Your task to perform on an android device: I'm weary of the antiquated Velcro fastening designs, so it's time to switch. Select the lace option for the shoe's fastening on the Tata CLiQ app.
Image 1: 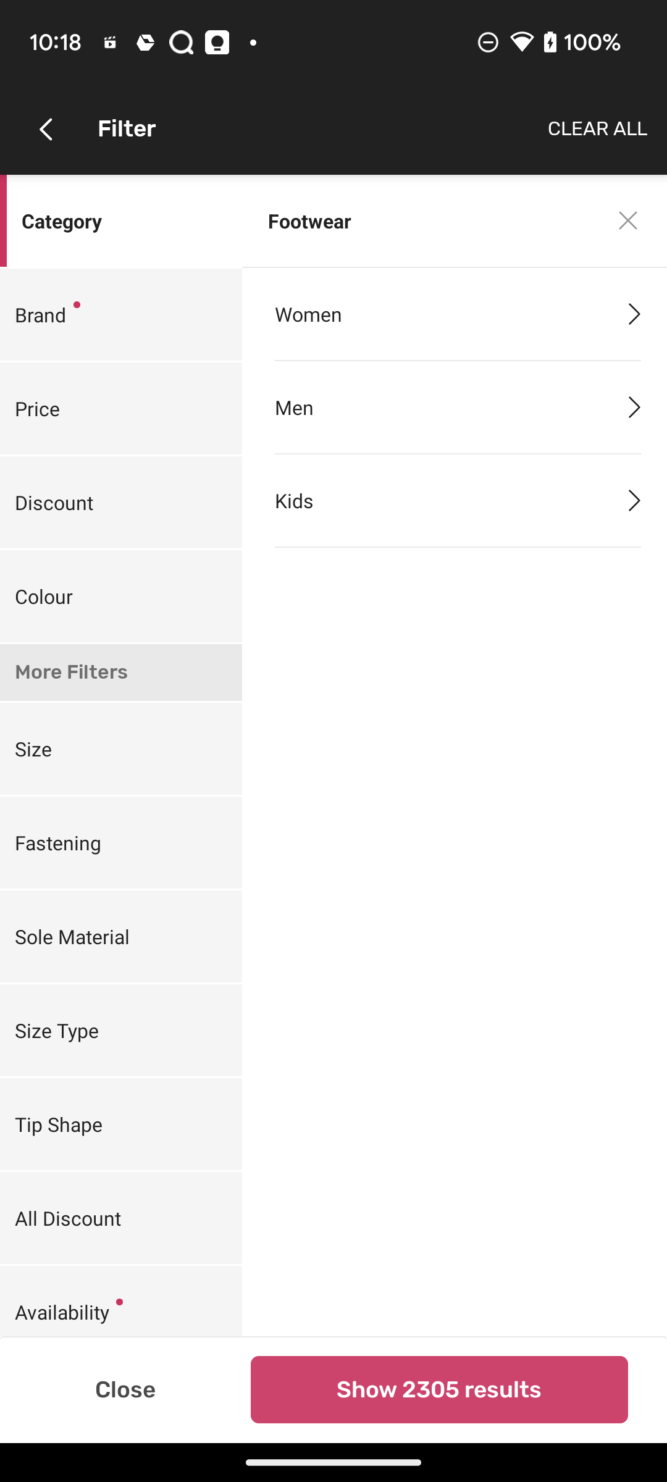
Click on the Fastening filter
Step 1: click (54, 842)
Image 2: 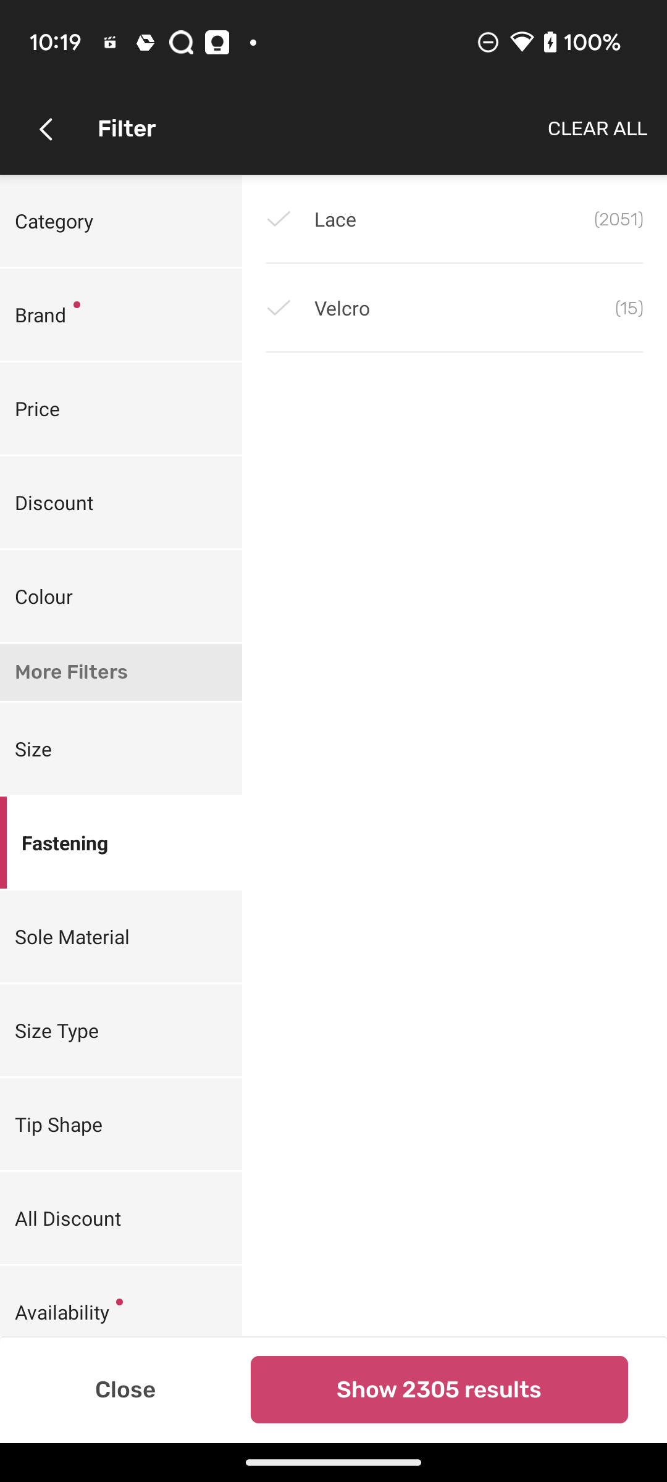
Select Fastening as Lace 
Step 2: click (401, 216)
Image 3: 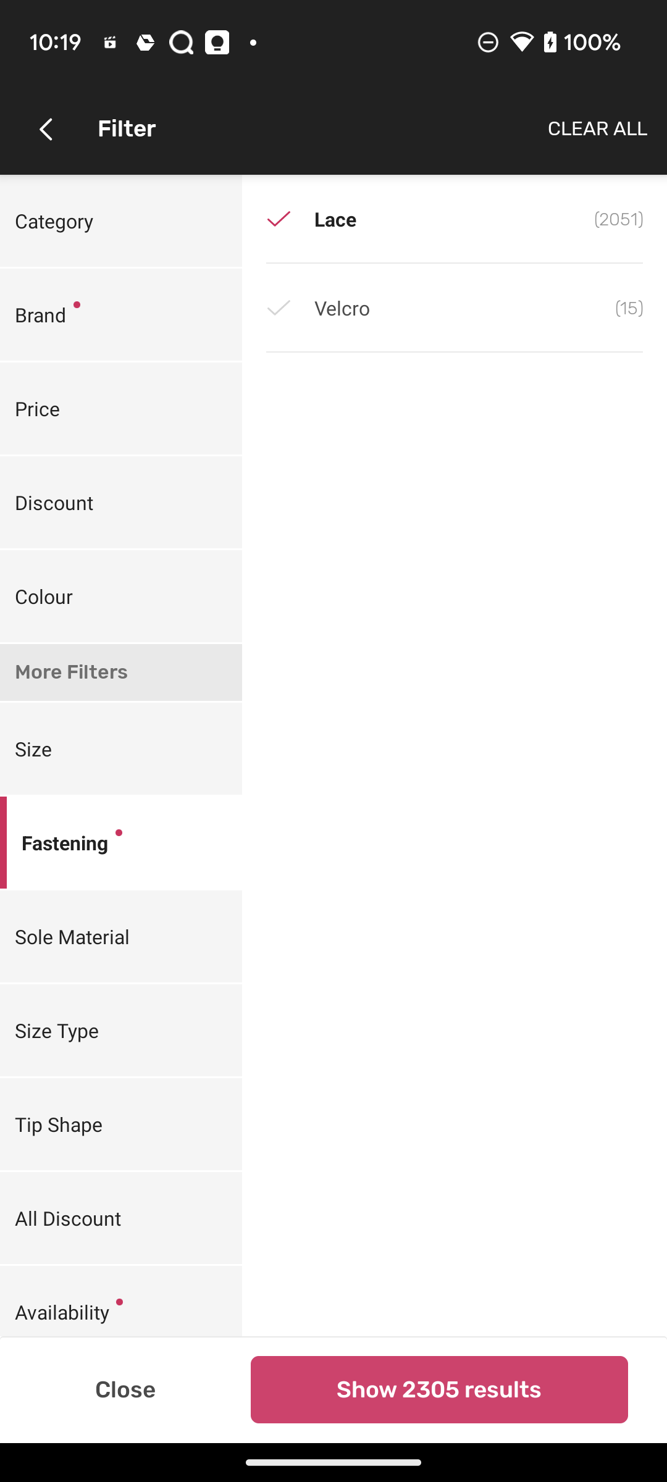
Click on Show 2305 results at the bottom right corner of the screen
Step 3: click (439, 1389)